Your task to perform on an android device: I want to see the details of first item on the list
Image 0: 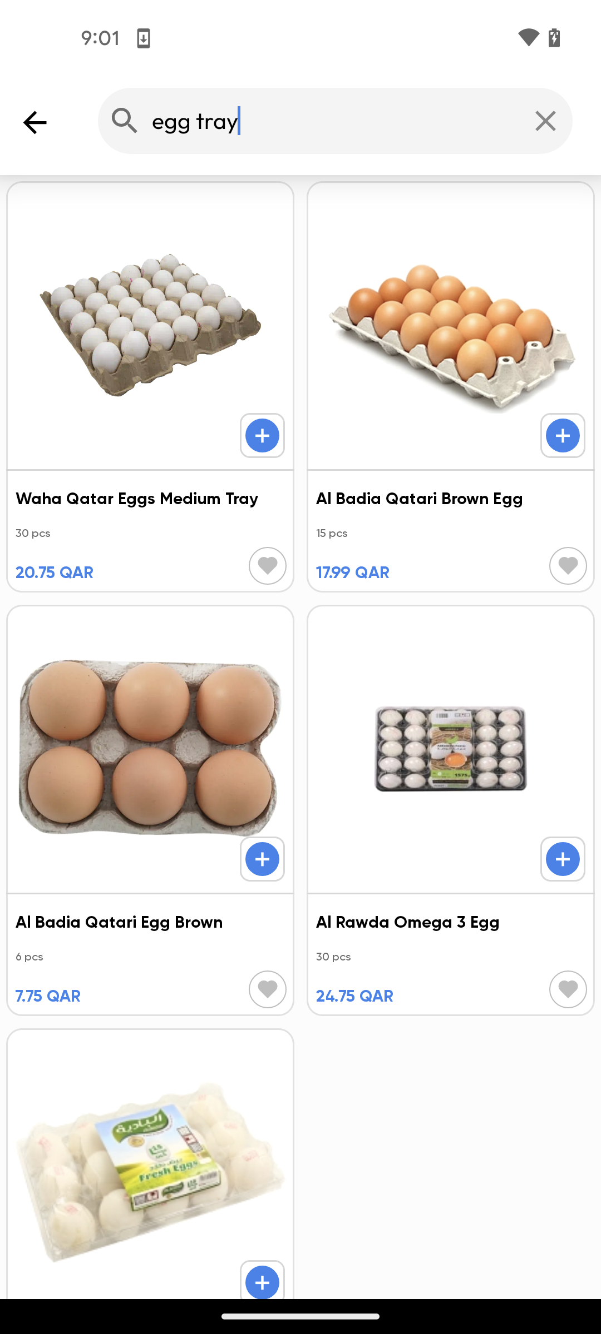
click on the first item
Step 0: click (121, 367)